Your task to perform on an android device: After my visit to  Raleigh on September 28, 2023, I need to go on vacation to Los Angeles  ; therefore, I should check the GVB app for bus schedules from  Los Angeles ↔ San Diego in GVB app
Image 0: 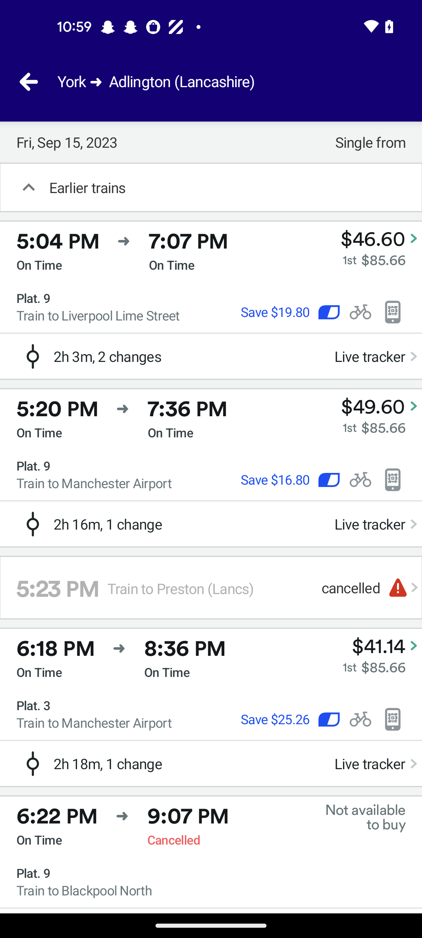
open the GVB app
Step 0: open app "GVB"
Image 2: 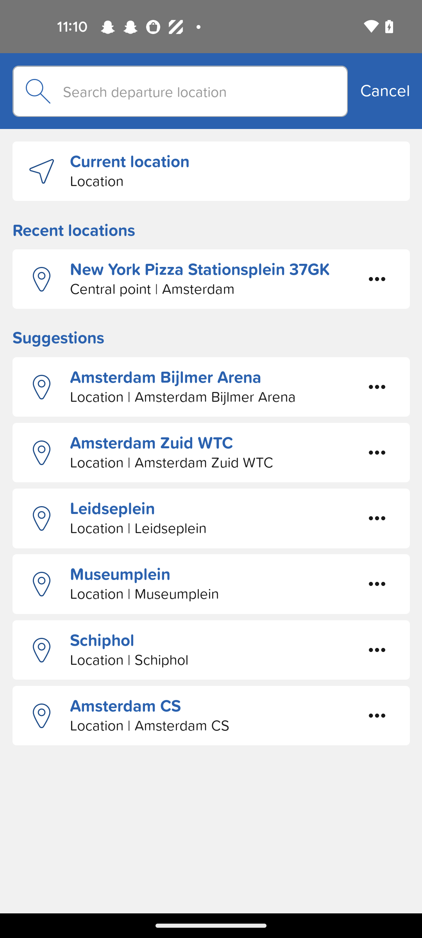
Search for Los Angeles 
Step 2: type " Los Angeles"
Image 3: 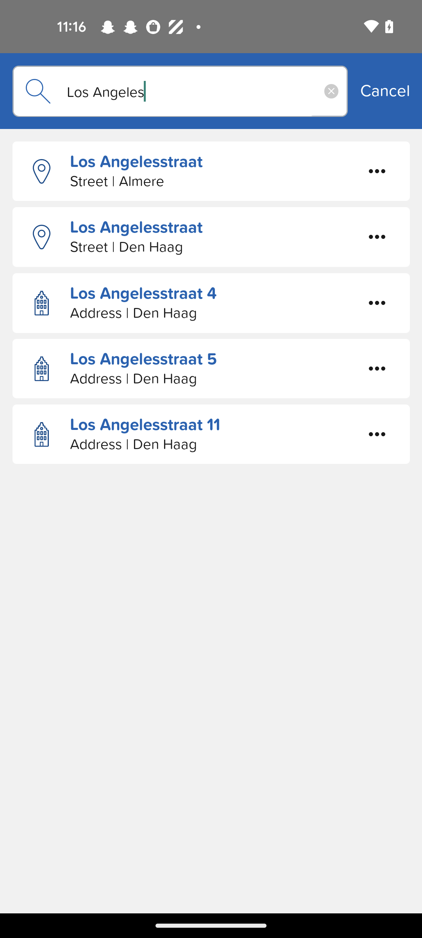
Click on the first result
Step 3: click (219, 182)
Image 4: 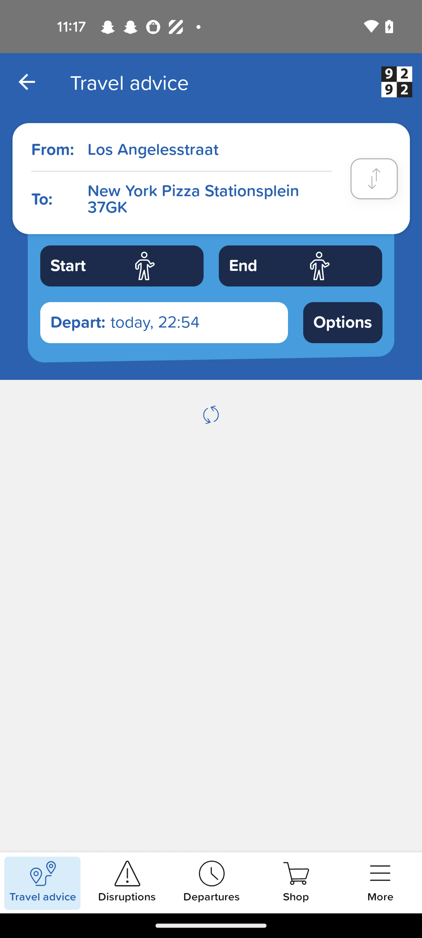
Click on the to section 
Step 4: click (209, 200)
Image 5: 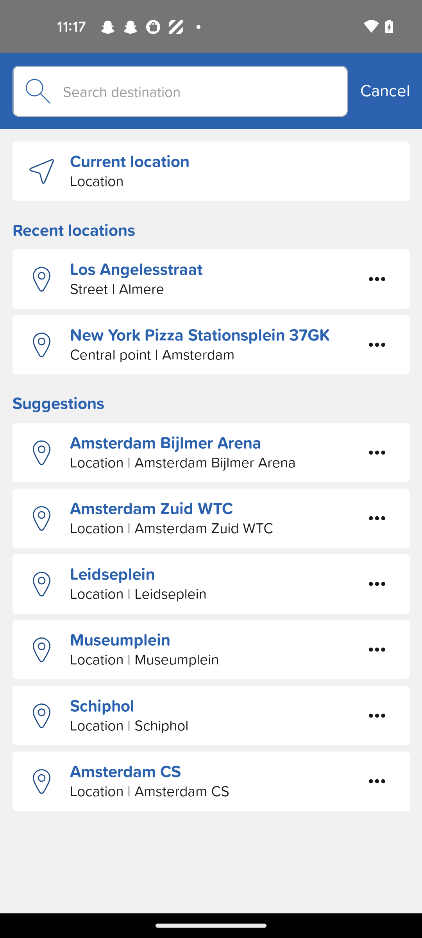
Search for San Diego
Step 5: type "San Diego"
Image 6: 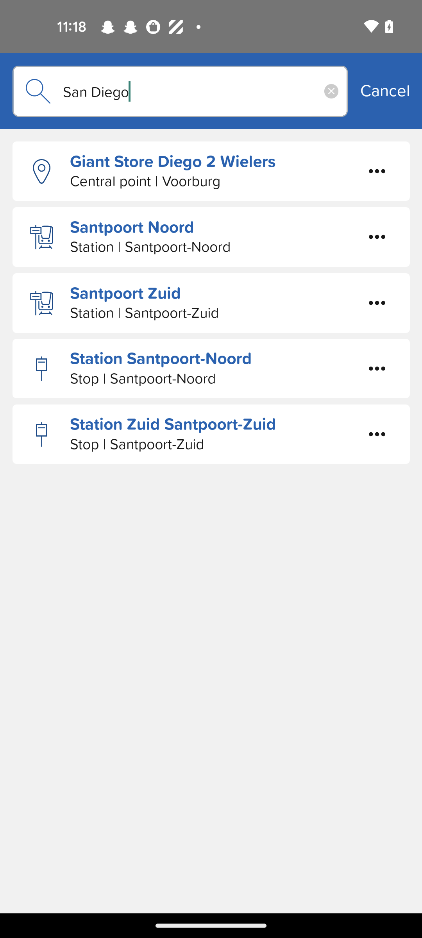
Click on the first result
Step 6: click (219, 164)
Image 7: 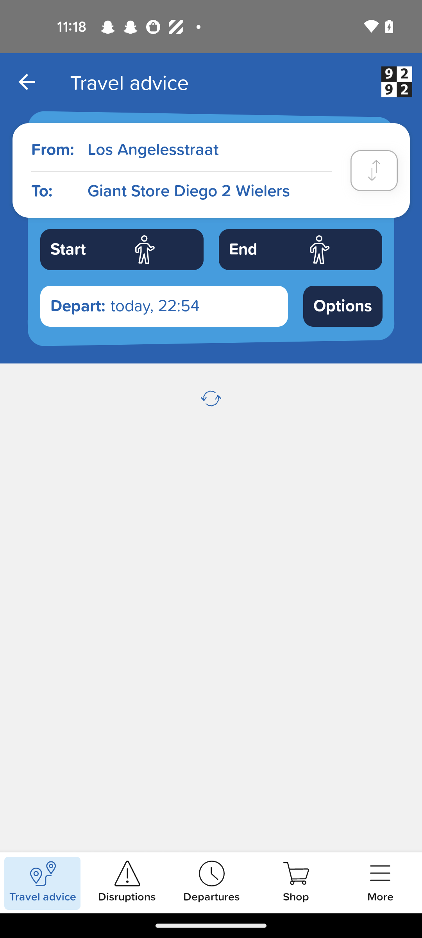
Click on the first result
Step 7: wait